Your task to perform on an android device: I want to create a shortcut to the Home Screen for the Presentation_sample.pdf file in the Google Drive app because the client meeting is approaching quickly.
Image 0: 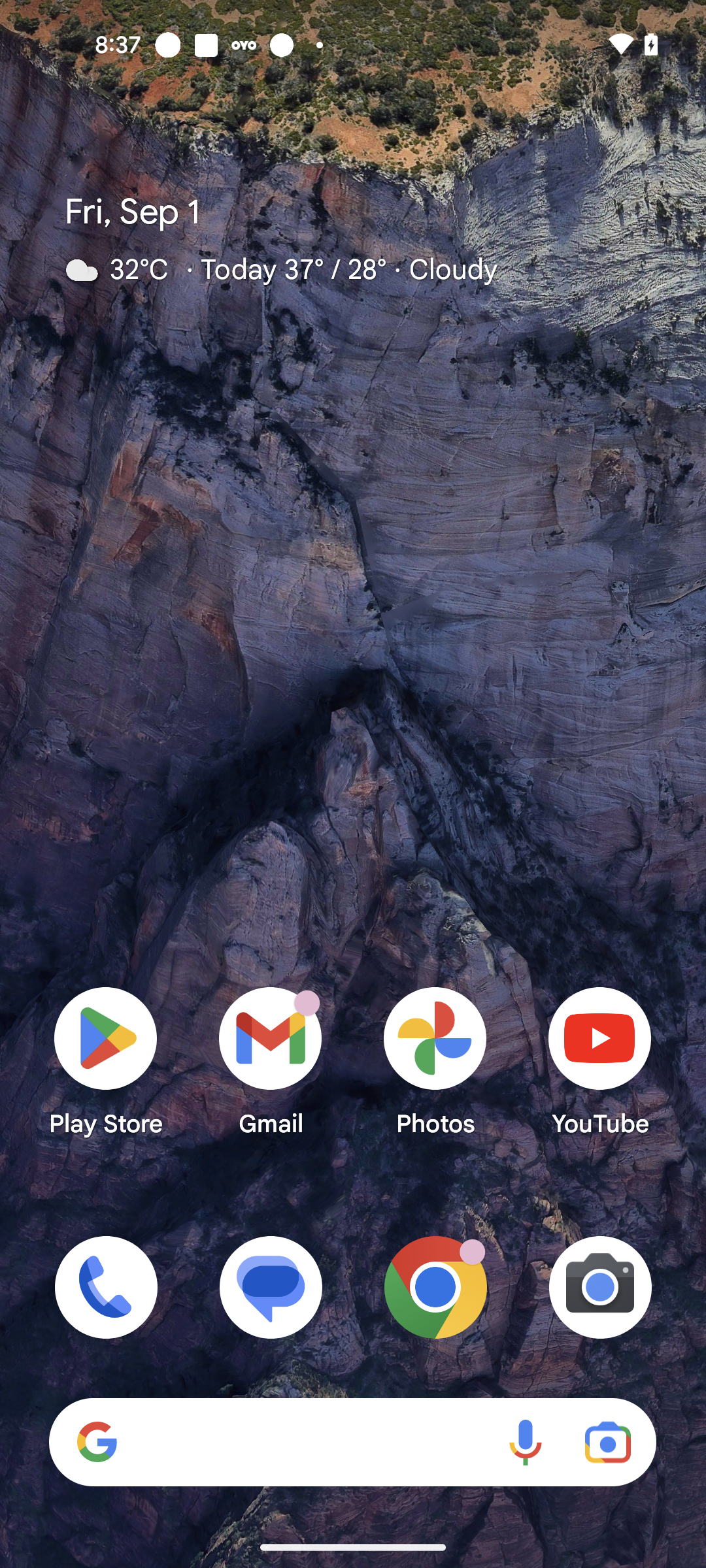
Open Google Drive app
Step 0: open app "Drive"
Image 1: 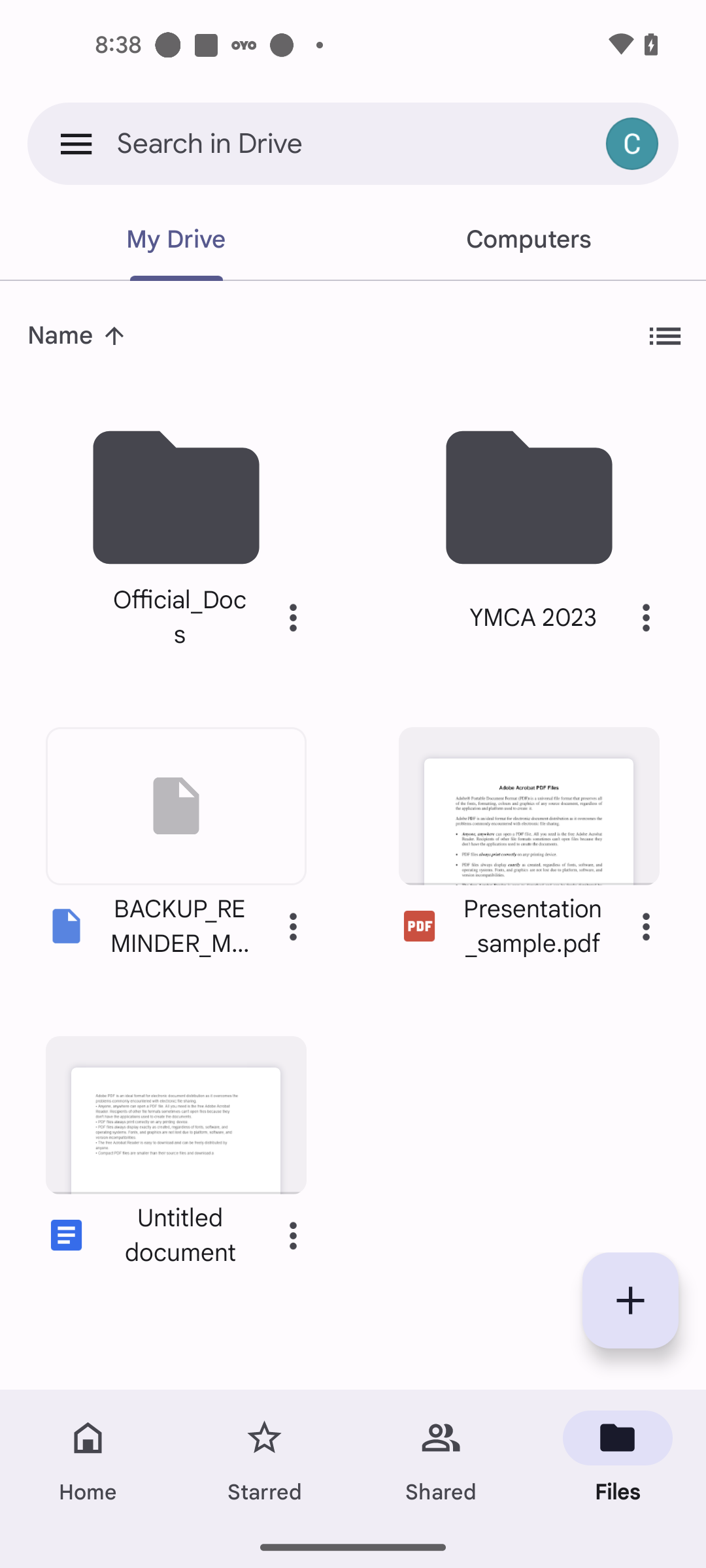
Click on the Three dots icon of the Presentation_sample.pdf file
Step 1: click (646, 926)
Image 3: 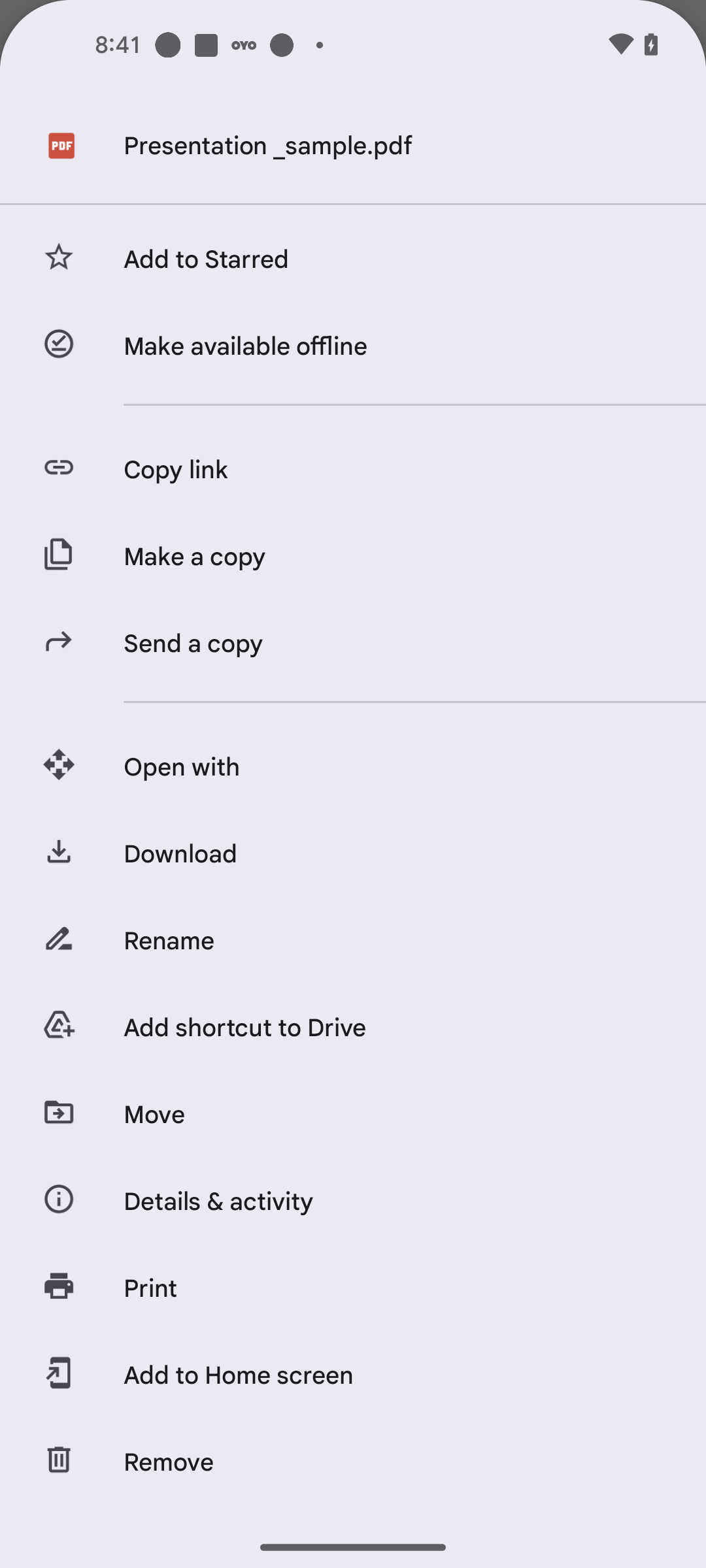
Click on the Add to Home Screen option
Step 3: click (394, 1375)
Image 4: 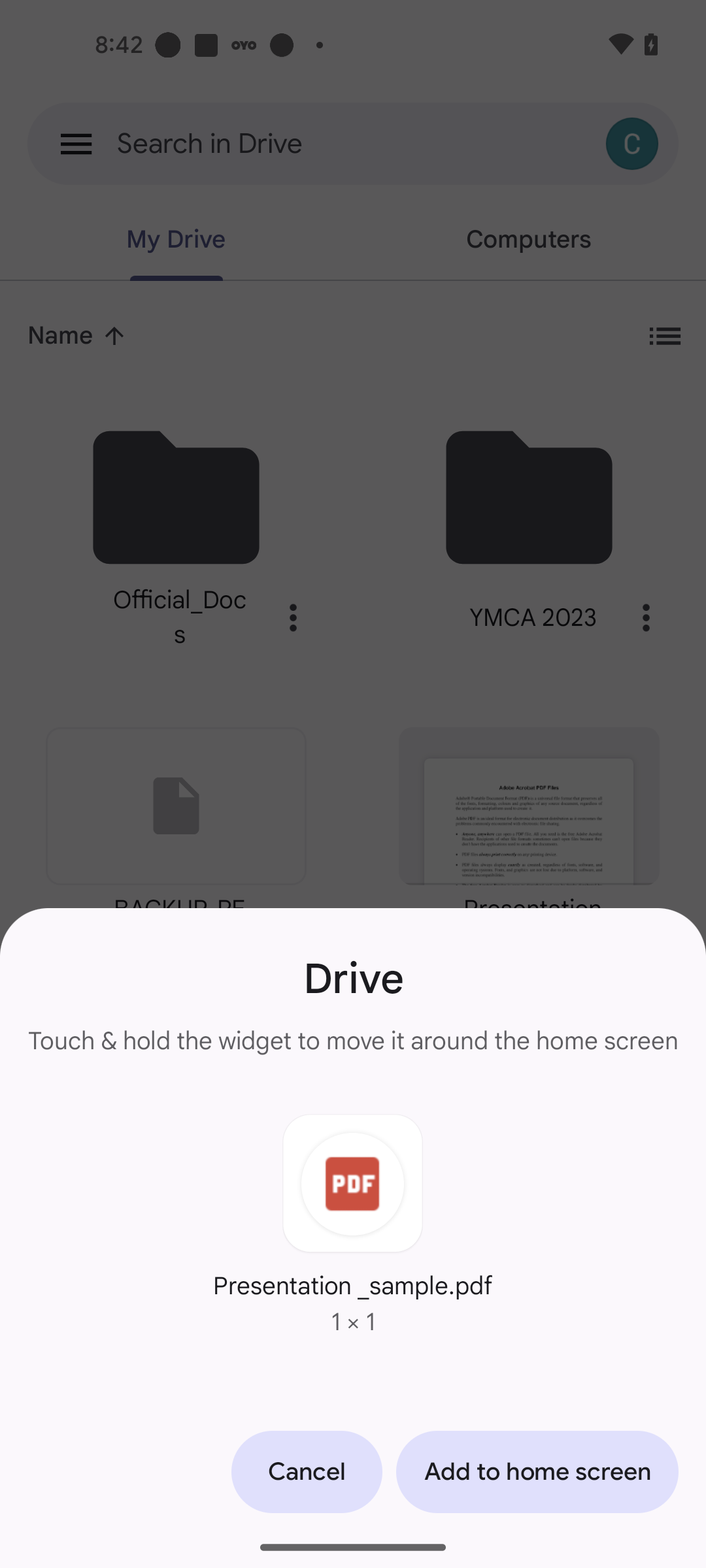
Click on the Add to Home Screen button at the bottom right corner of the screen
Step 4: click (537, 1471)